Your task to perform on an android device: View the similar products of Drill machines for the comparison on the Tata Cliq app.
Image 0: 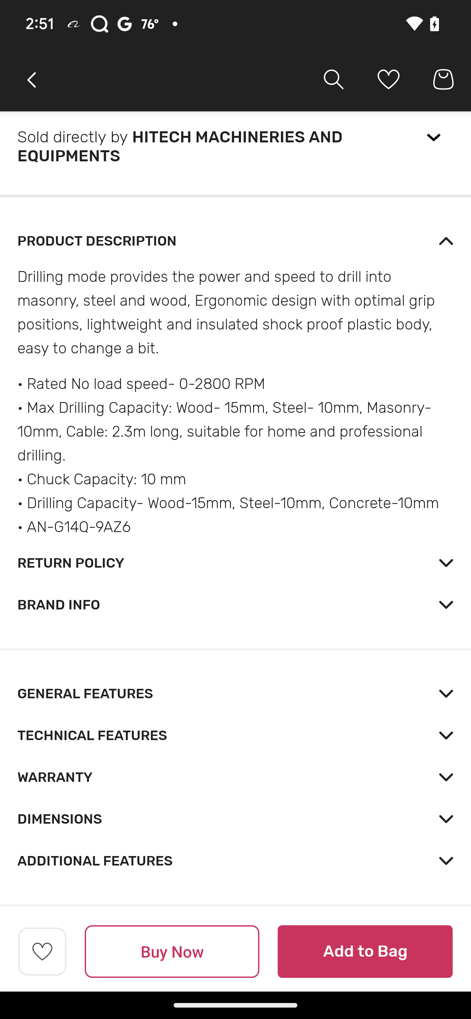
Swipe up on the screen to view the similar product 
Step 0: scroll down
Image 1: 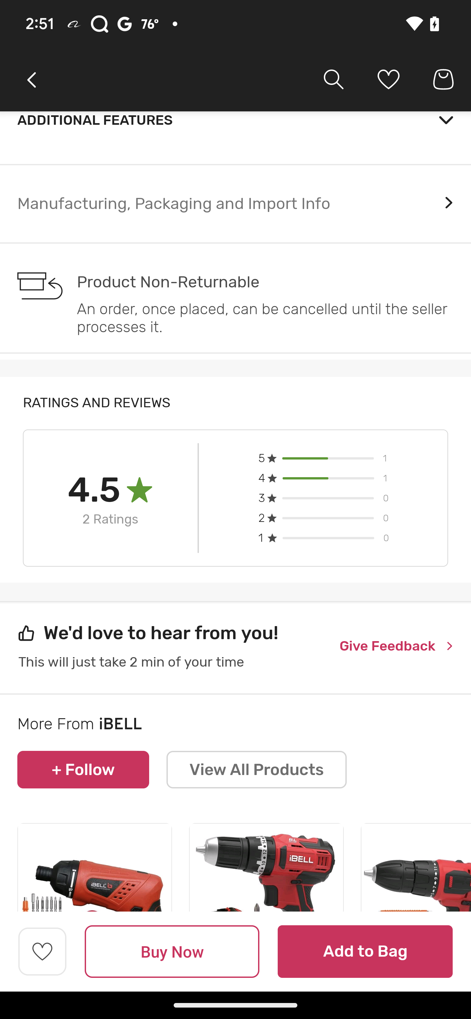
Swipe up on the screen to view the similar product 
Step 1: scroll down
Image 2: 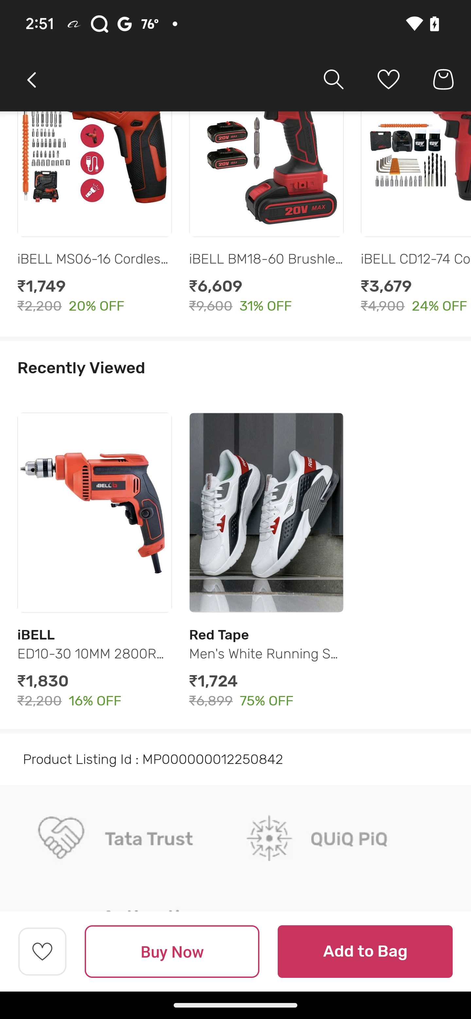
Swipe up on the screen to view the similar product 
Step 2: wait
Image 3: 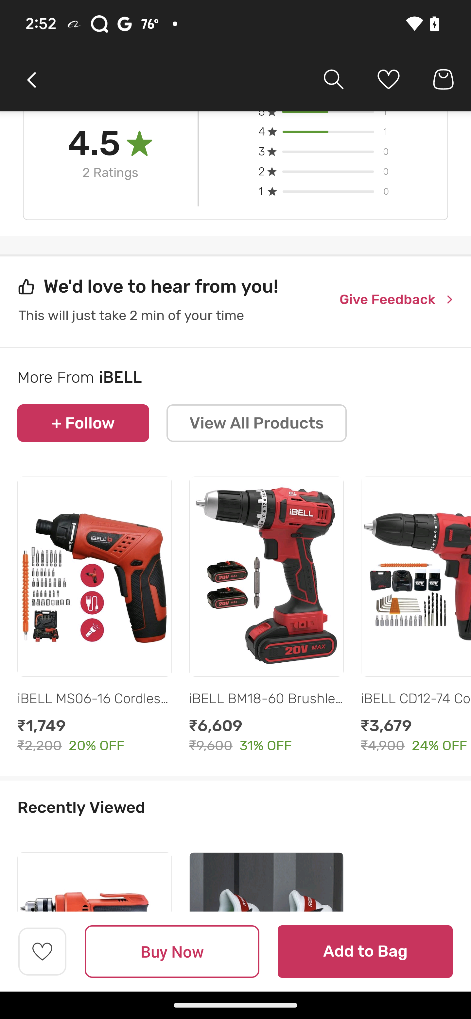
Swipe towards the left to view more option
Step 3: scroll right